Your task to perform on an android device: Disable the SMS reminder settings in the Duolingo app
Image 0: 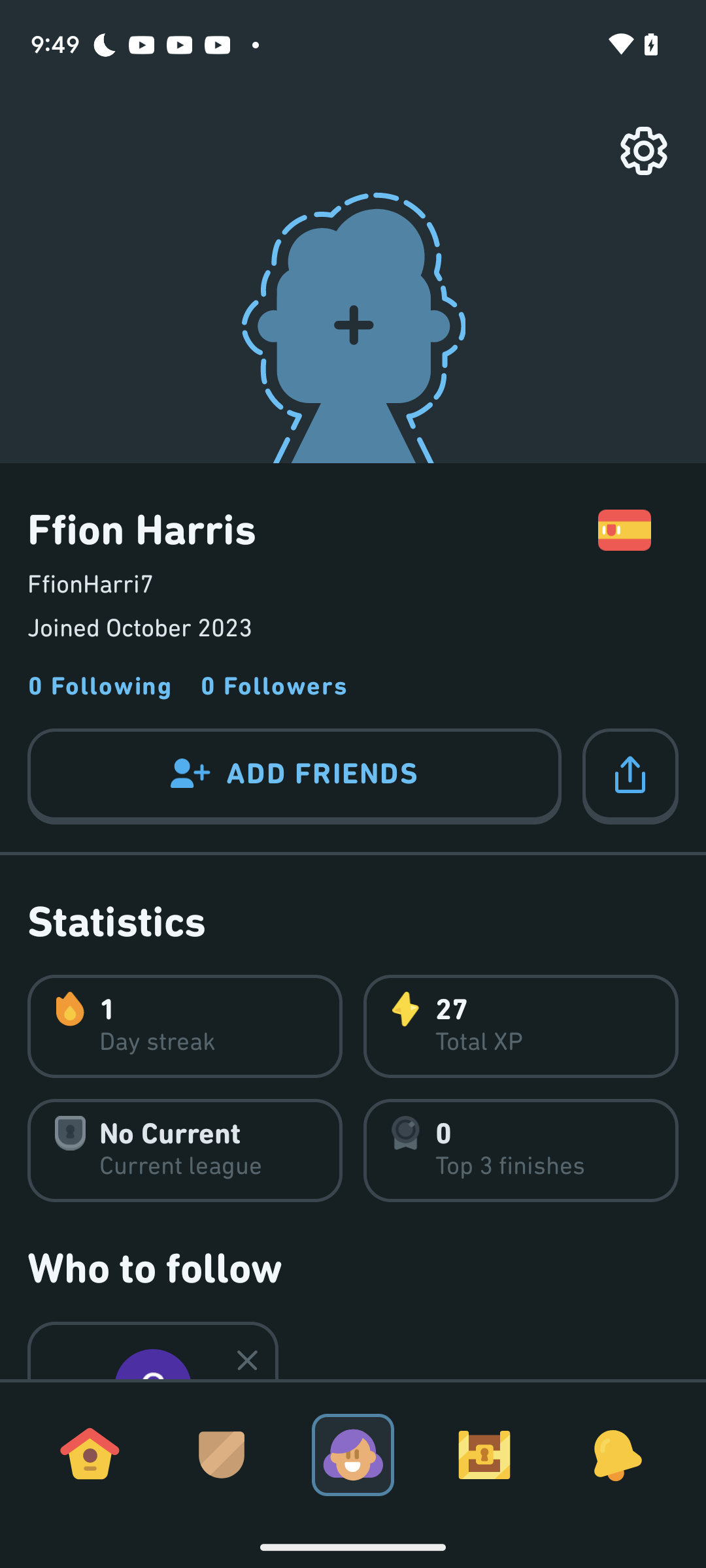
Click on the settings at the top right of the screen
Step 0: click (631, 151)
Image 1: 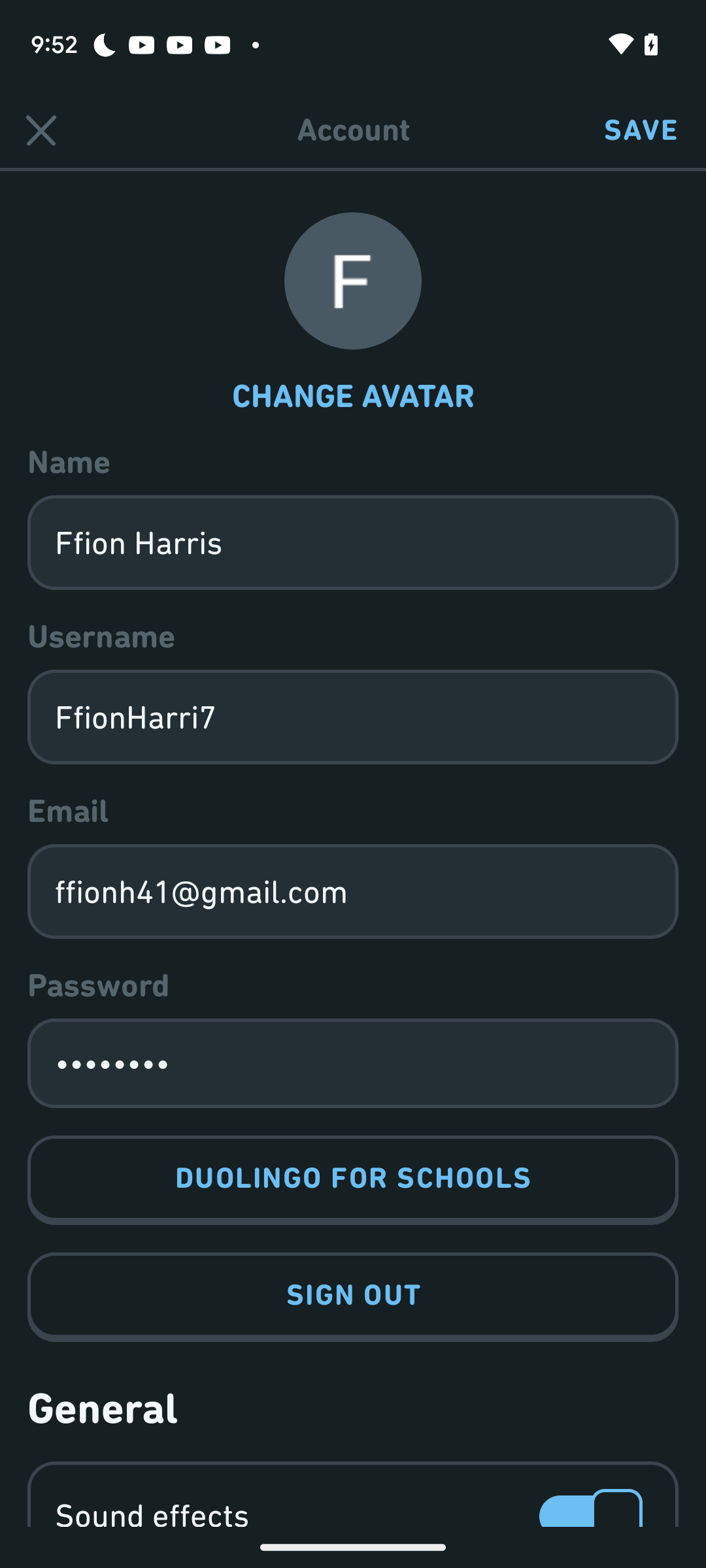
Swipe up to view sms option
Step 1: scroll down
Image 2: 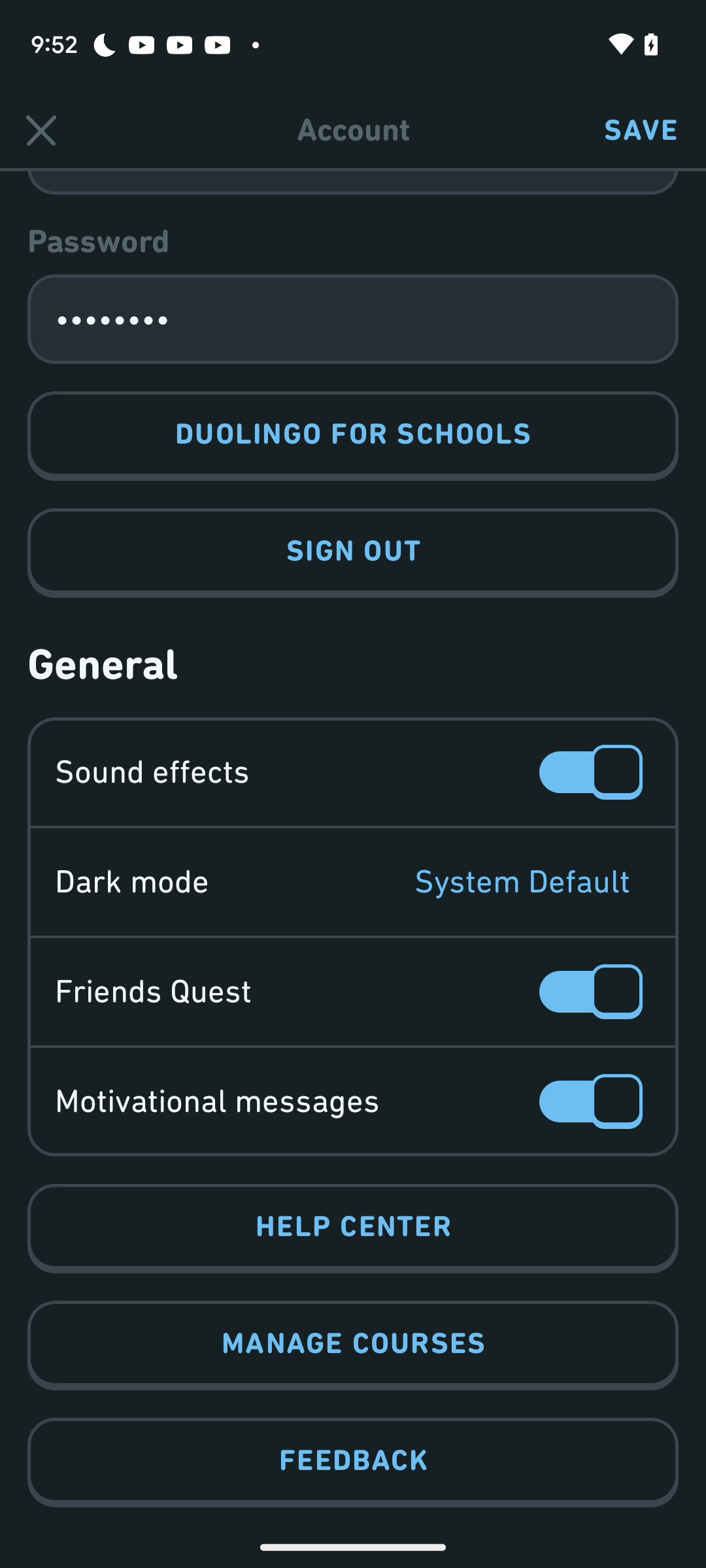
Swipe up to view sms option
Step 2: scroll down
Image 3: 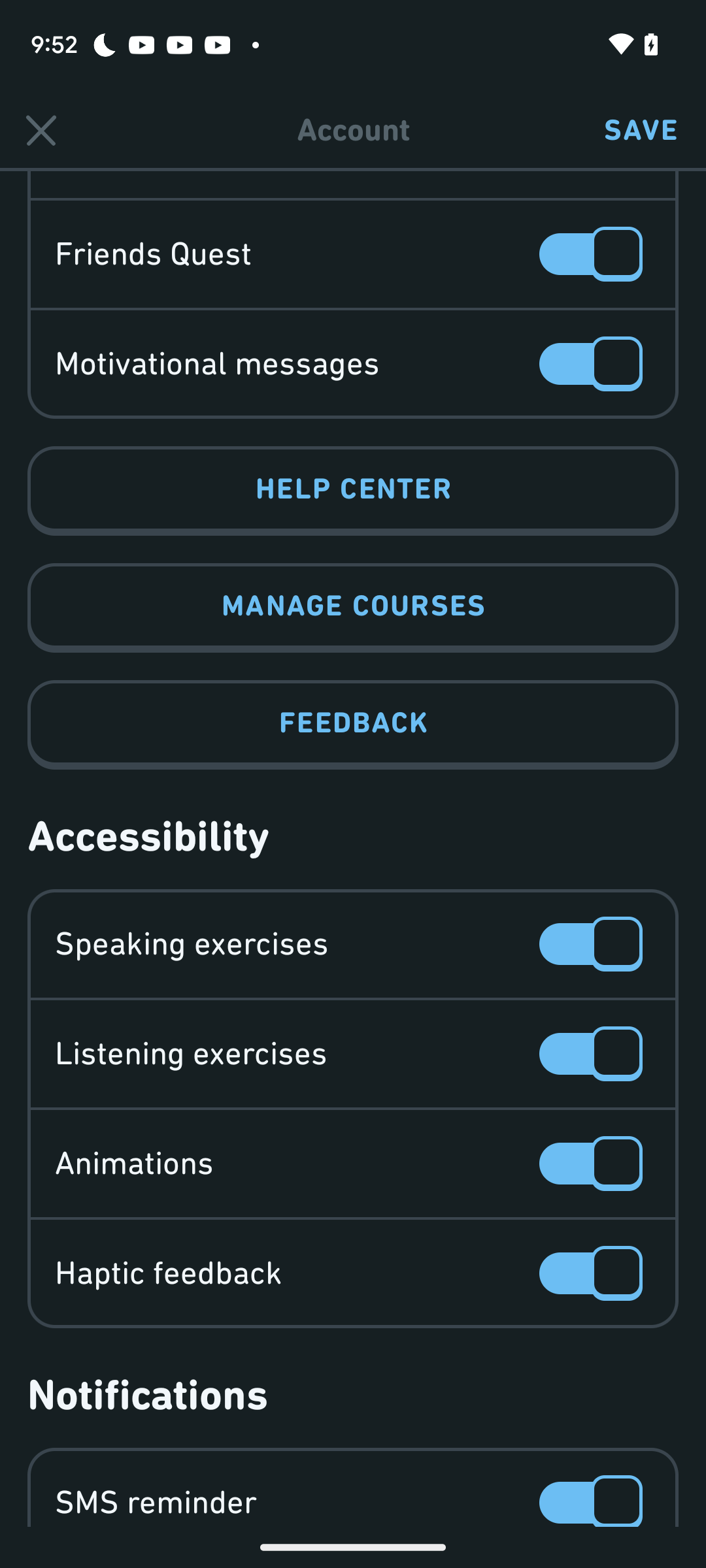
Disable the SMS reminder button
Step 3: click (595, 1501)
Image 4: 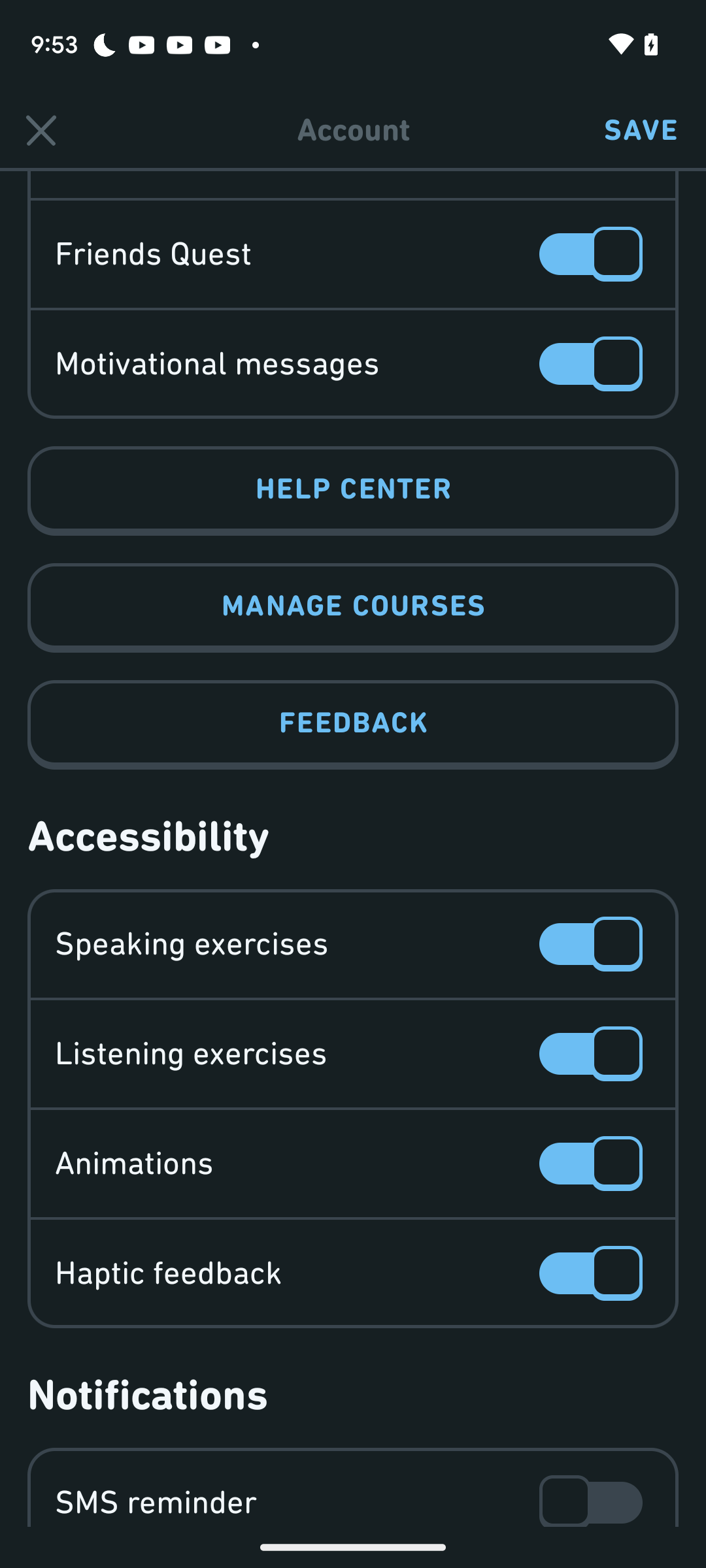
Click on save button at top right of the screen
Step 4: click (641, 130)